Your task to perform on an android device: In the Keep Notes app, view all the reminders.
Image 0: 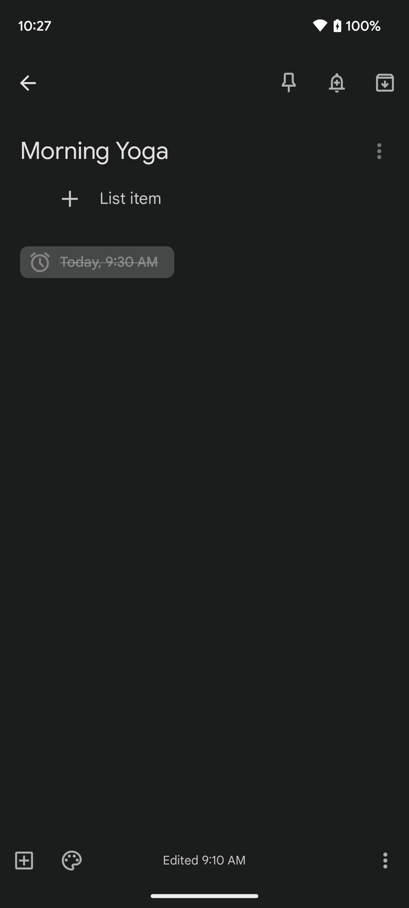
Click on the back arrow at the top left corner of the screen.
Step 0: click (28, 83)